Your task to perform on an android device: I need White flour to make dinner tonight, so I use the Migros app to look for it.
Image 0: 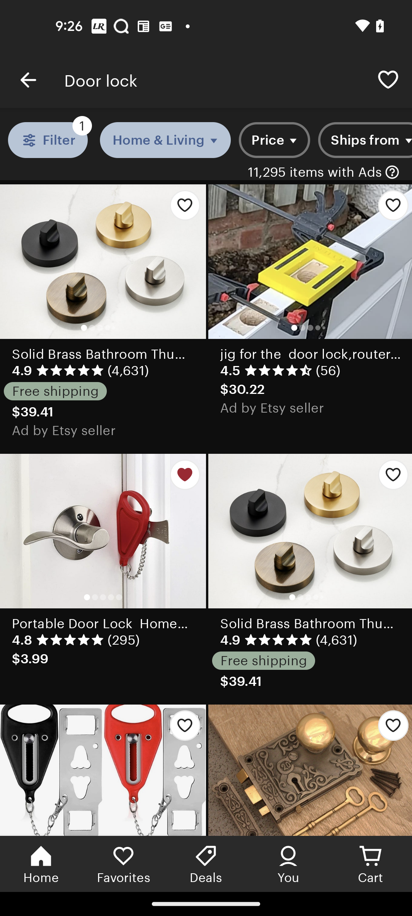
Open the Migros app
Step 0: open app "Migros"
Image 1: 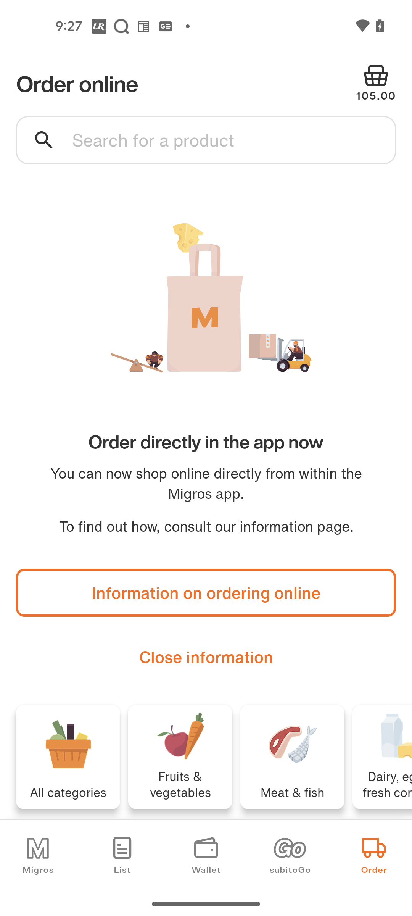
Go to the search bar
Step 1: click (206, 140)
Image 2: 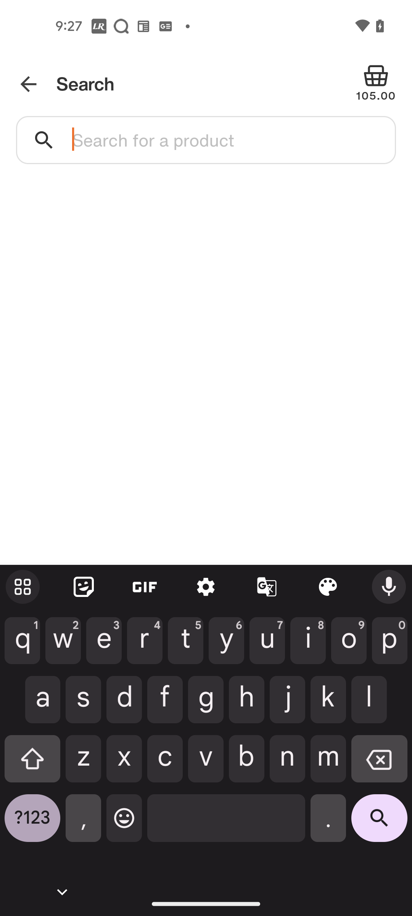
Search for White flour
Step 2: type "White flour"
Image 3: 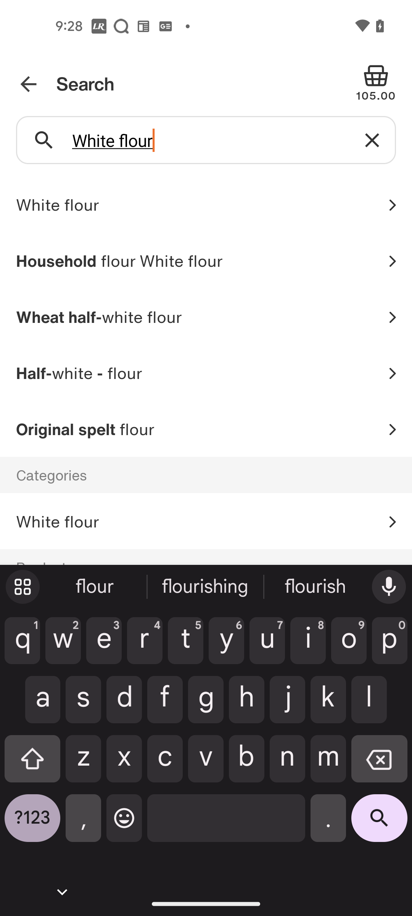
Click on the search icon at the bottom right corner of the screen
Step 3: click (379, 824)